Your task to perform on an android device: Listen to live radio on the Radio U.S. app.
Image 0: 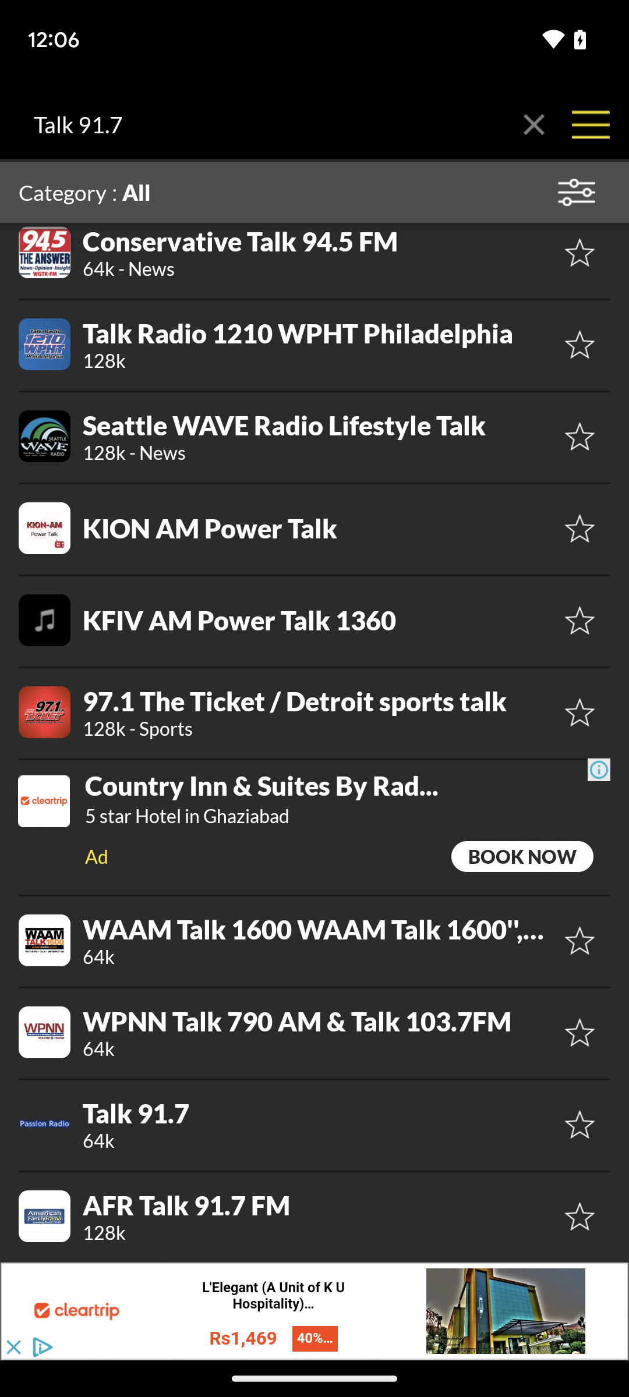
Click on any radio station on the screen to play it. 
Step 0: click (316, 1125)
Image 1: 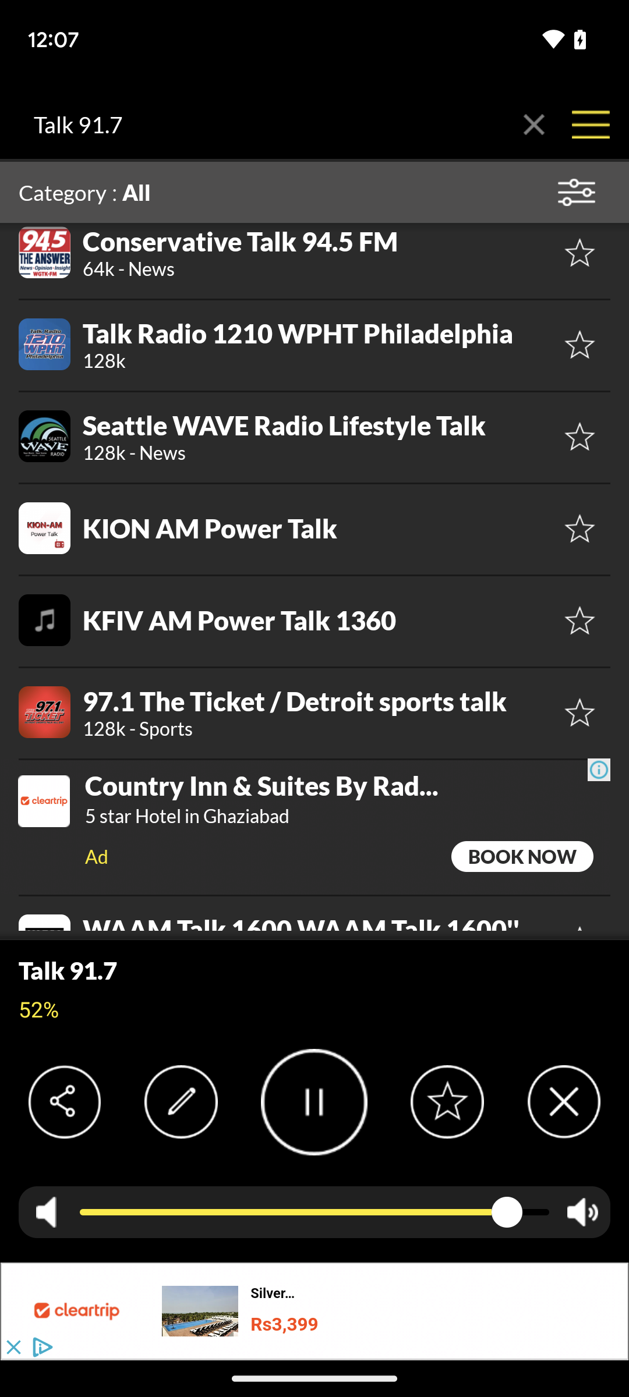
Click on any radio station on the screen to play it. 
Step 1: wait
Image 2: 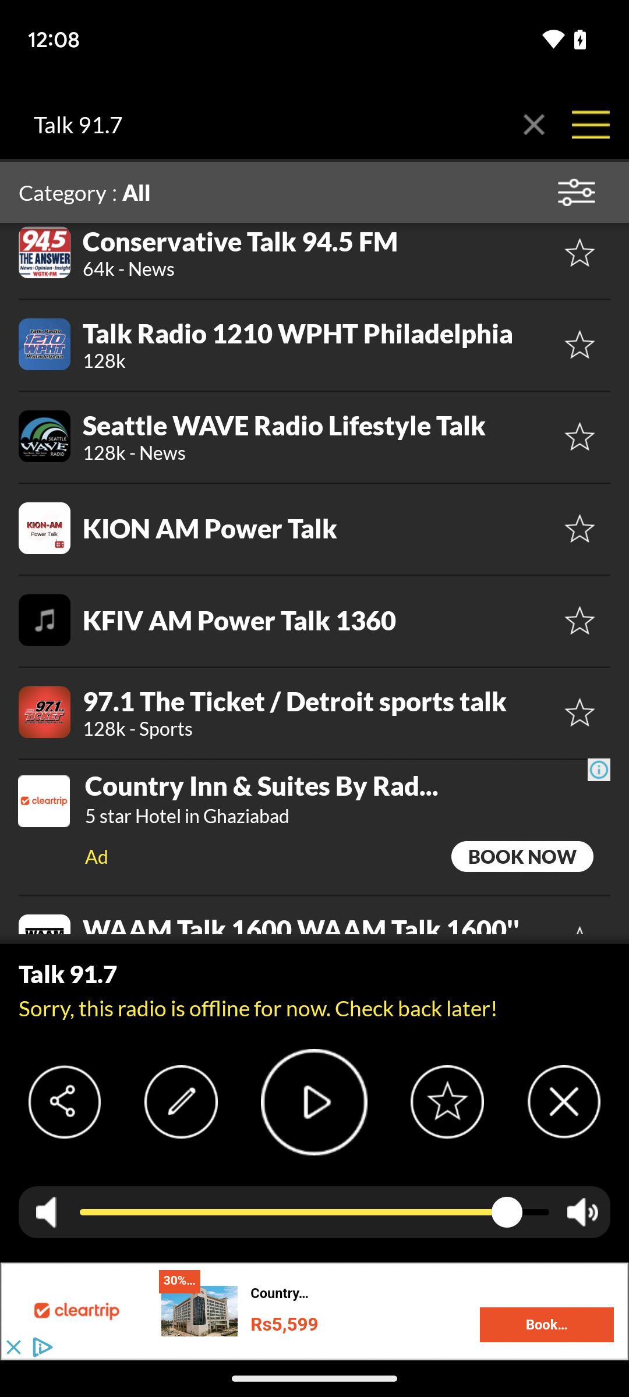
Click on any radio station on the screen to play it. 
Step 2: wait